Your task to perform on an android device: I want to get constant weather updates because I go for walks every day. So turn on the weather alert notification for Sao Paulo, Brazil, in the Weather Channel app.
Image 0: 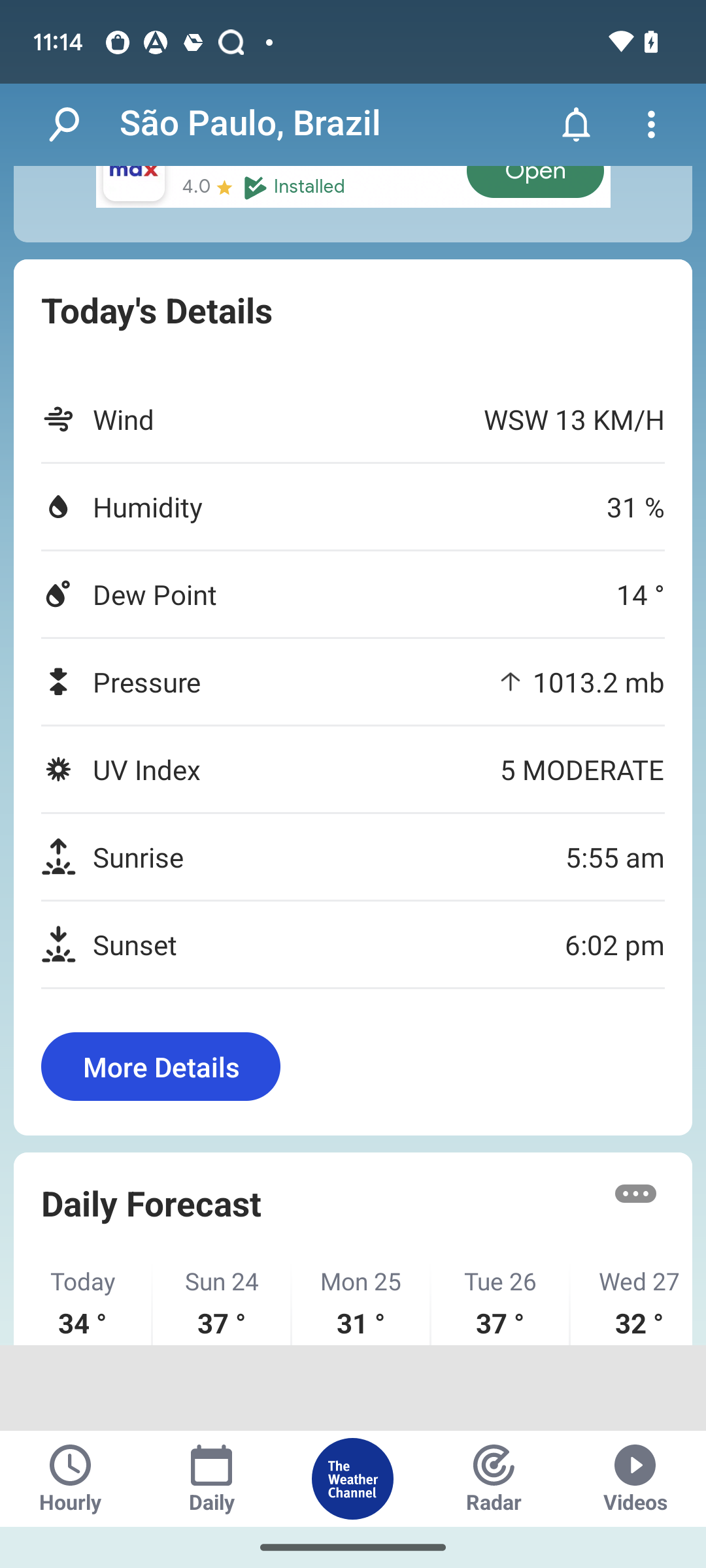
Click on the Notification icon at the top right corner of the screen
Step 0: click (576, 124)
Image 1: 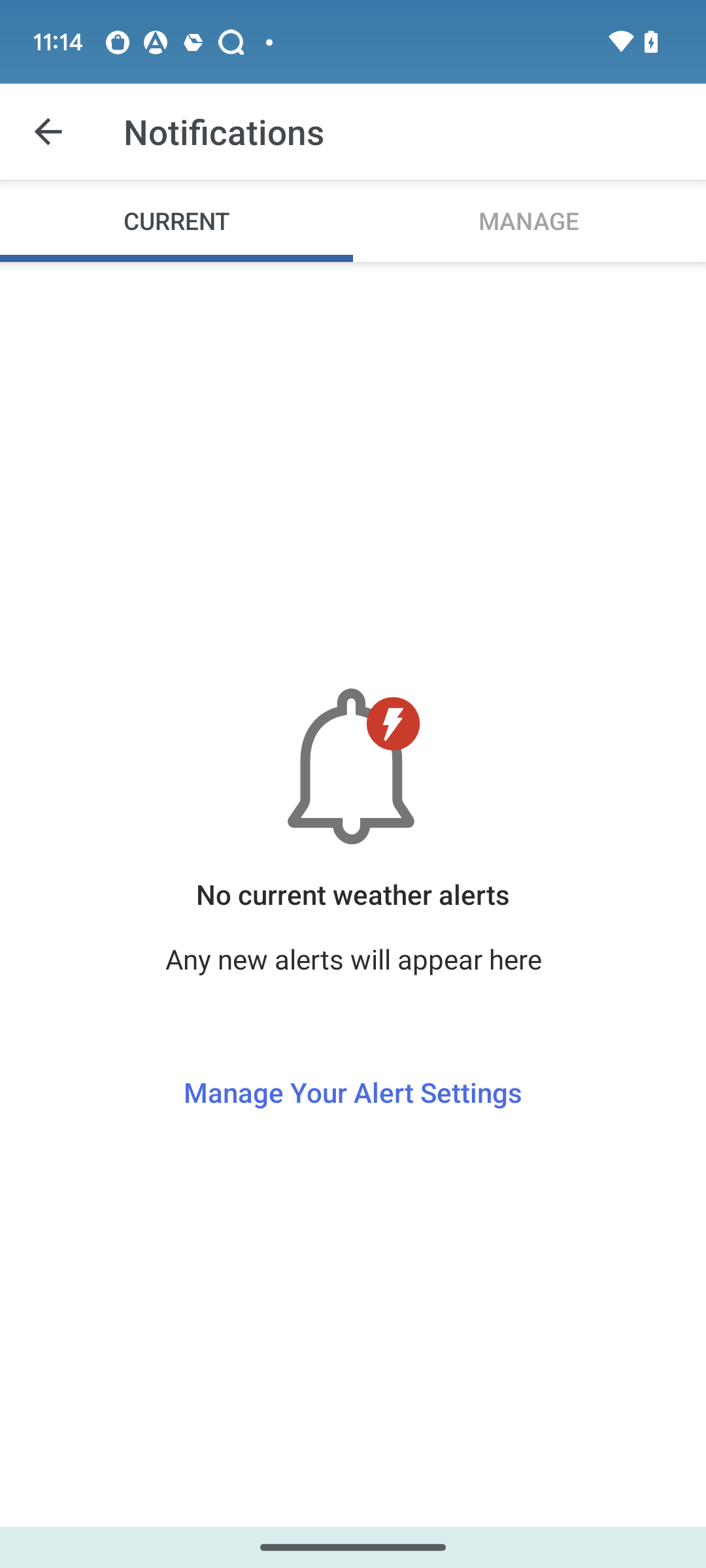
Go to the Manage section
Step 1: click (529, 220)
Image 2: 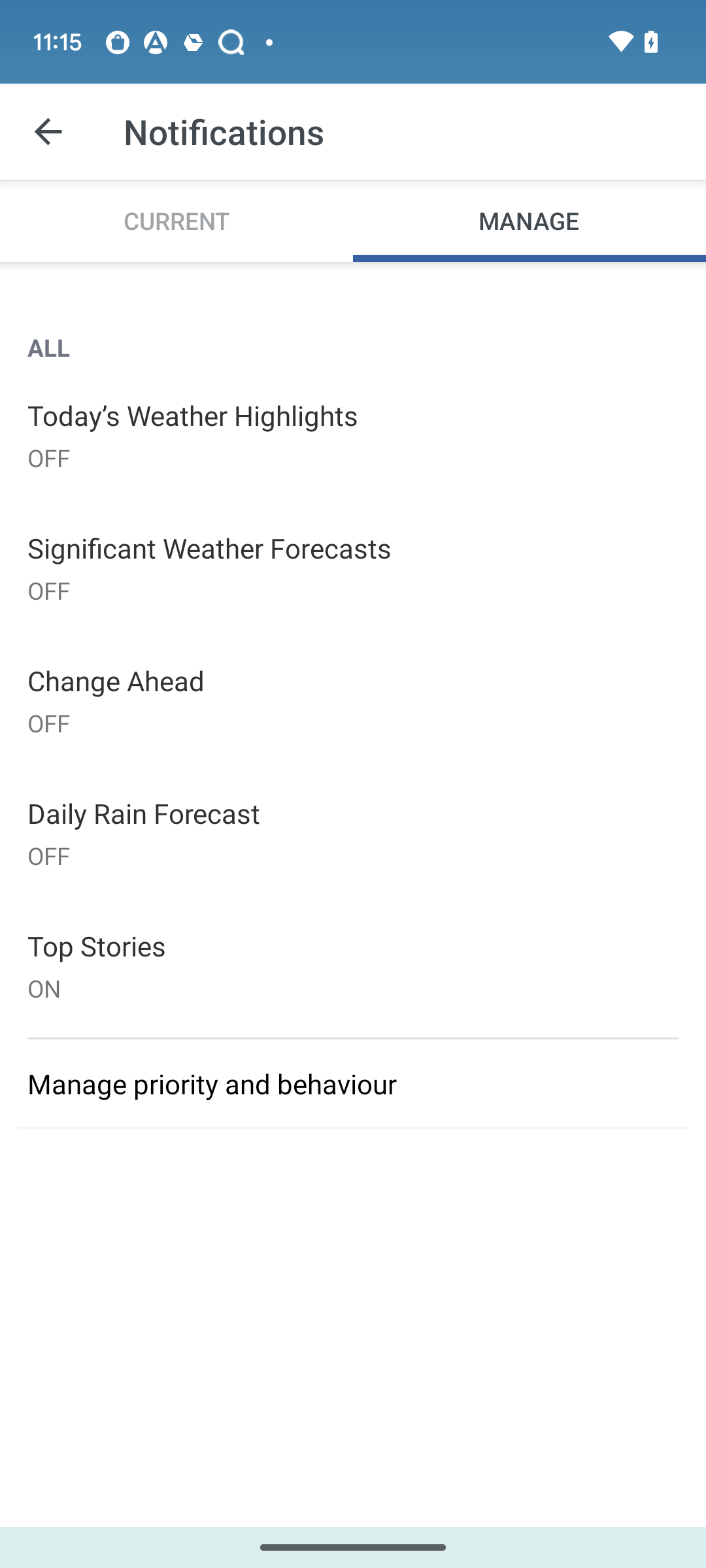
Go to Today's Weather Highlights
Step 2: click (193, 415)
Image 3: 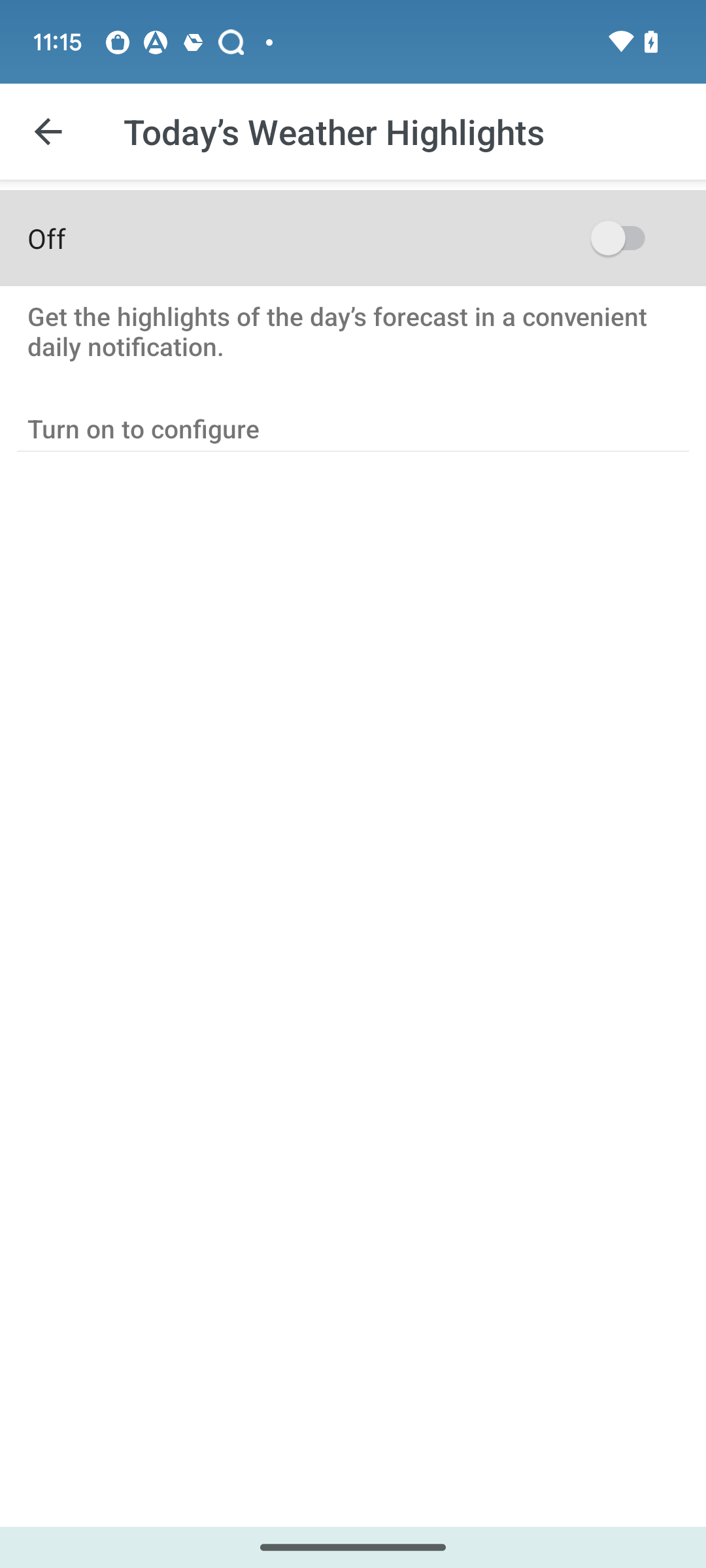
Click on the toggle button to turn on notifications
Step 3: click (353, 238)